Your task to perform on an android device: Search the cars for my family in the Spinny app.
Image 1: 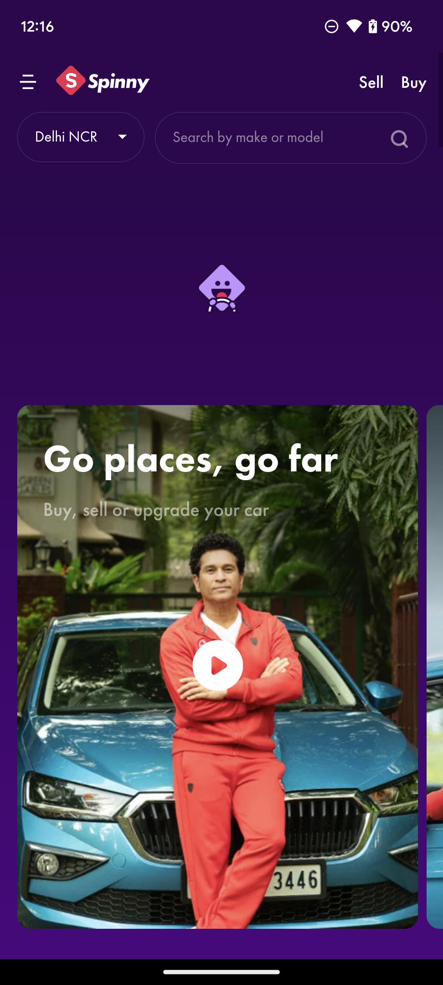
Open Spinny app.
Step 1: wait
Image 2: 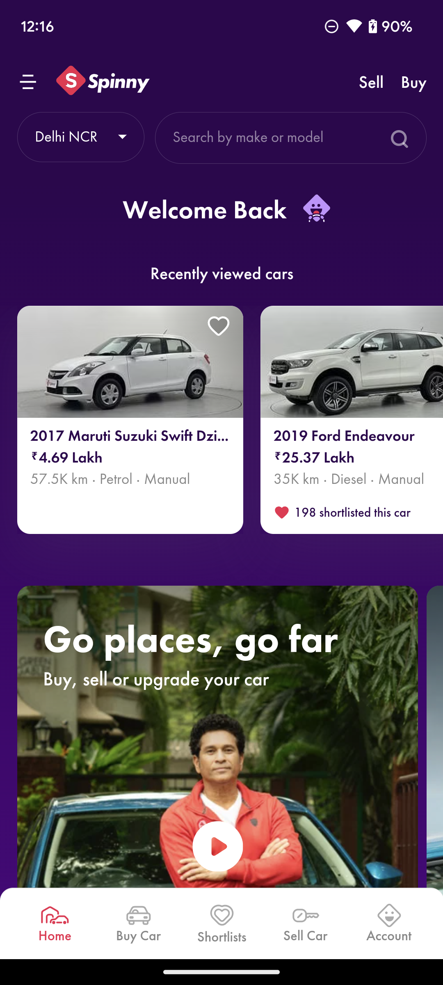
Click on the Buy Car icon on the screen.
Step 2: click (138, 935)